Your task to perform on an android device: I'd want to utilize the Mega Hardware app to hunt for a Food Processor because my previous one broke and I need a new one. 
Image 0: 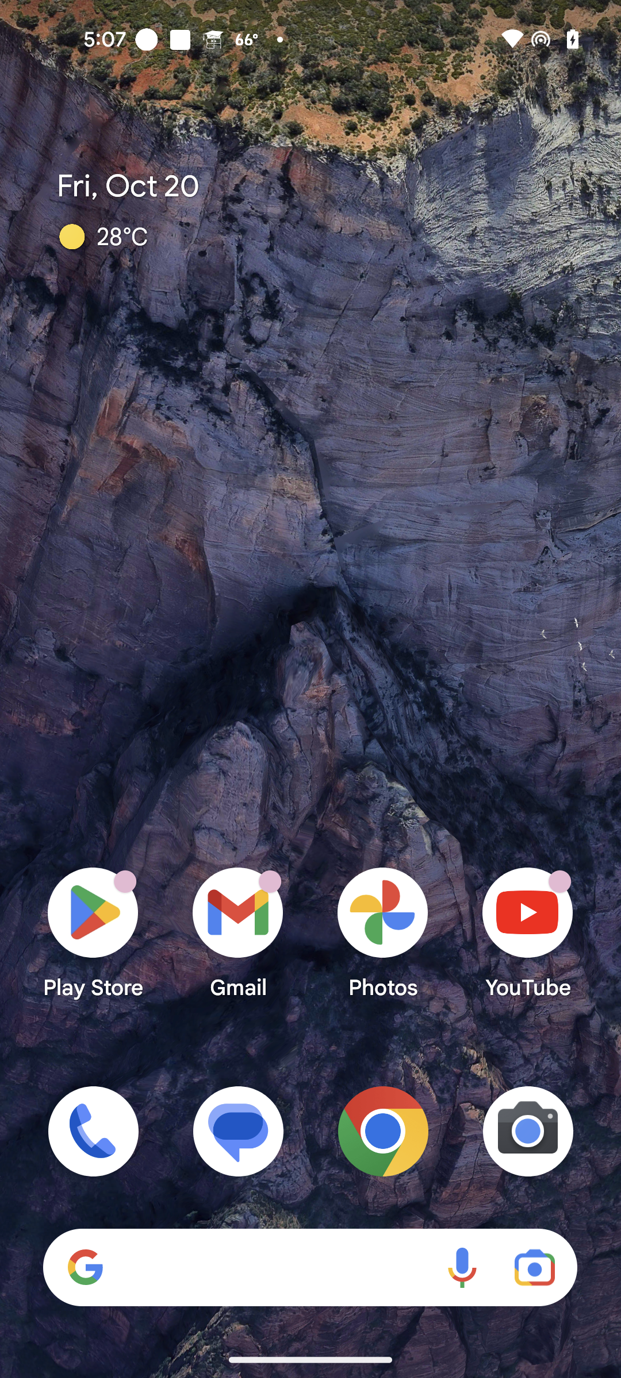
Open Mega Hardware app
Step 0: open app "Mega Hardware"
Image 1: 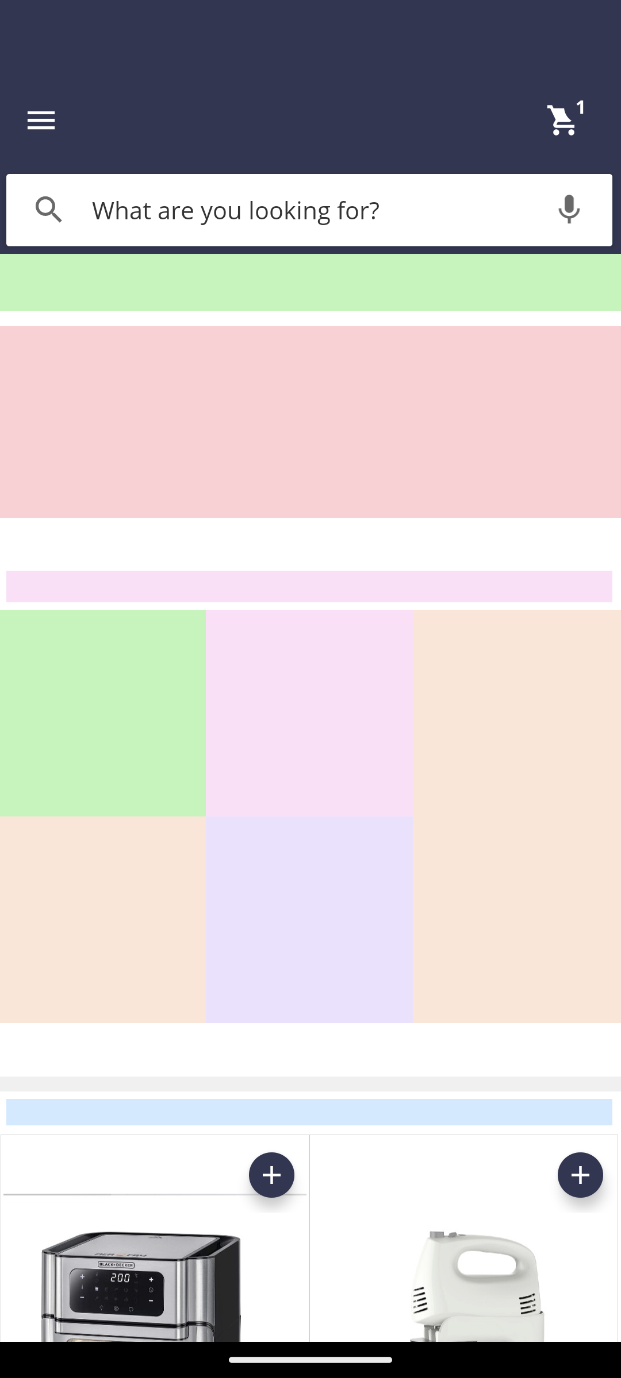
Click on the Search bar
Step 1: click (309, 210)
Image 2: 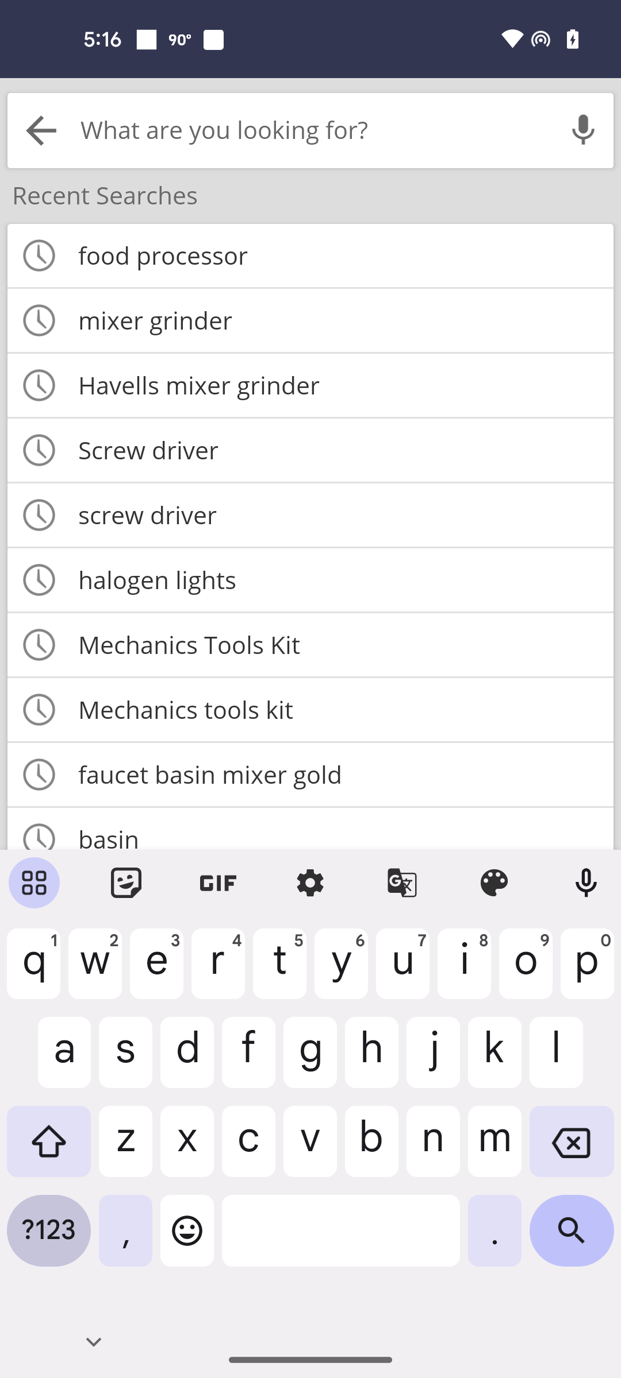
Search for Food Processor
Step 2: type "Food Processor"
Image 3: 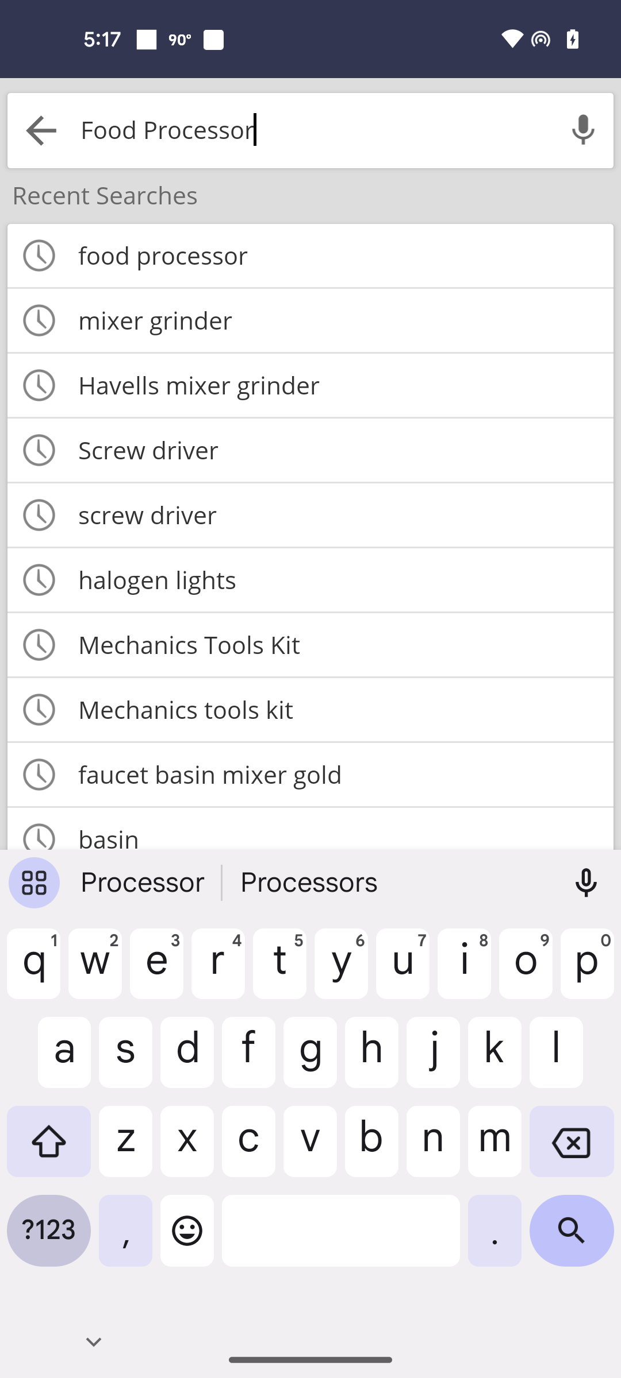
Click on the First search result
Step 3: click (342, 256)
Image 5: 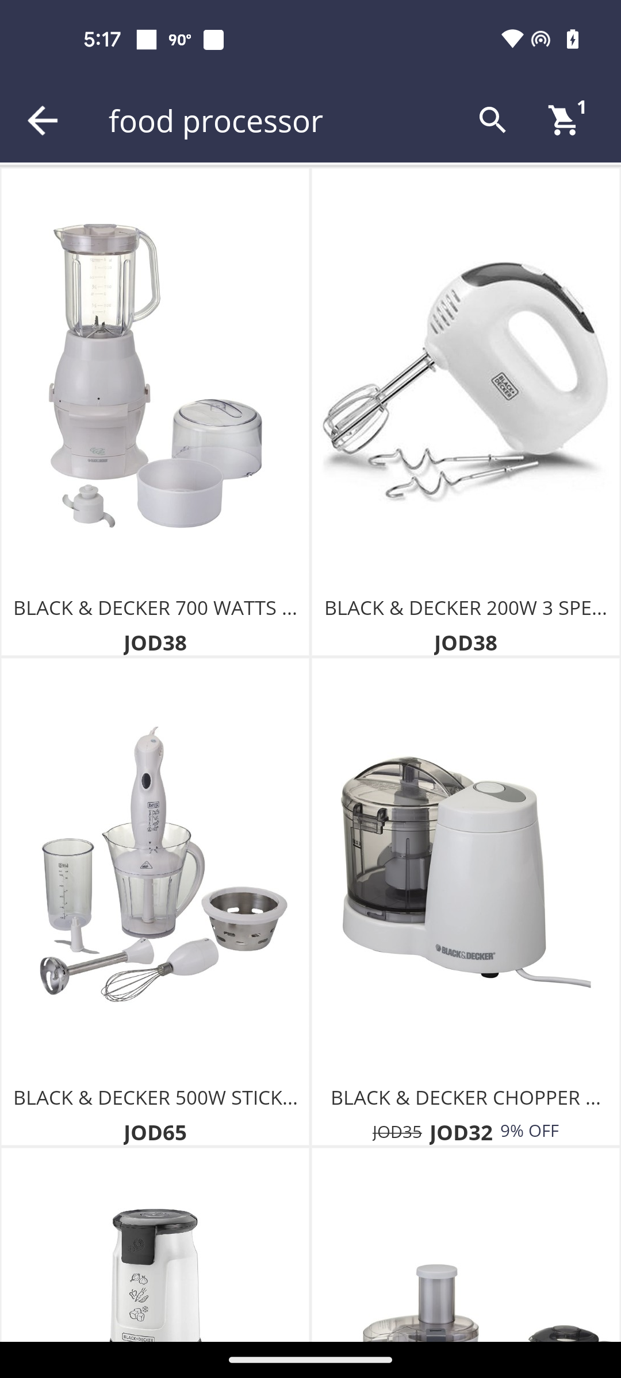
Swipe up to view more products
Step 5: scroll down